Your task to perform on an android device: I am at Delhi Airport, and I am going to Agra to see my favorite destination, Taj Mahal, by train from New Delhi railway station. Search for bus schedules from Indira Gandhi International Airport to New Delhi Railway Station Gate 1 using the Moovit app.
Image 0: 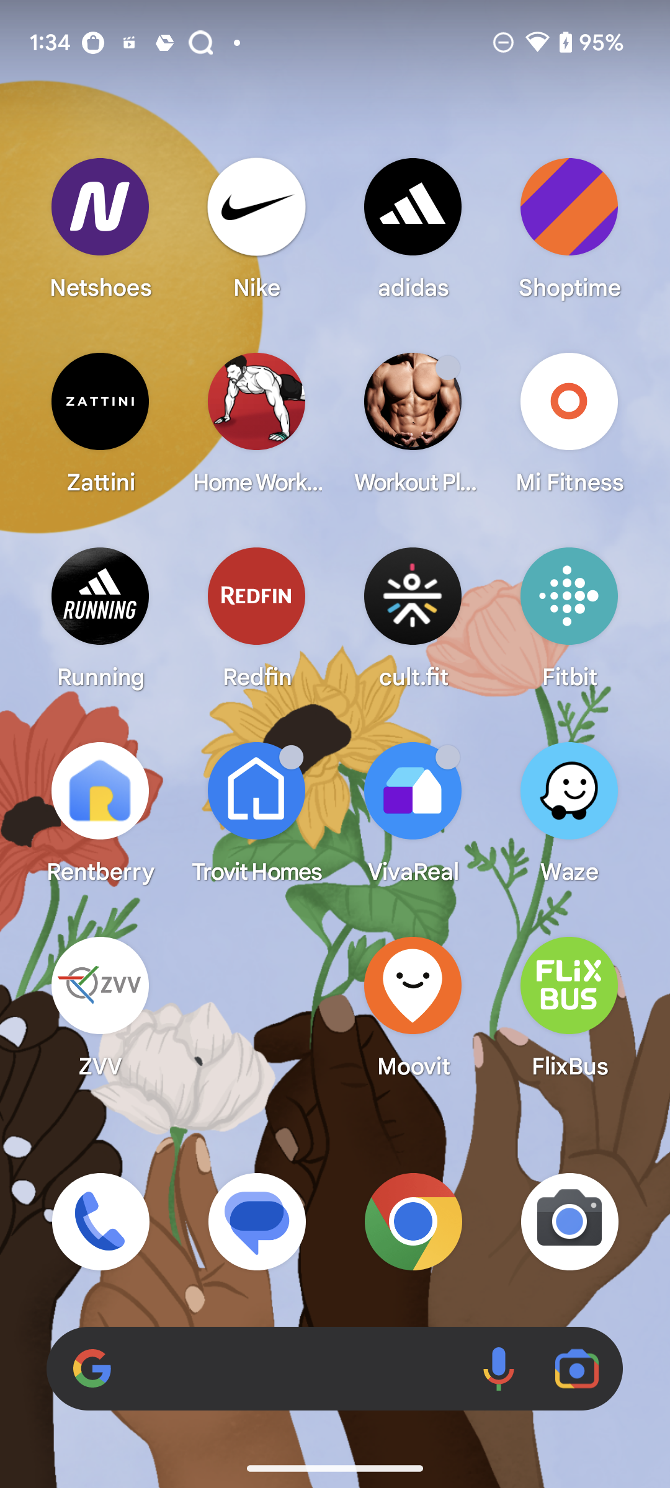
Open Moovit App
Step 0: open app "Moovit"
Image 1: 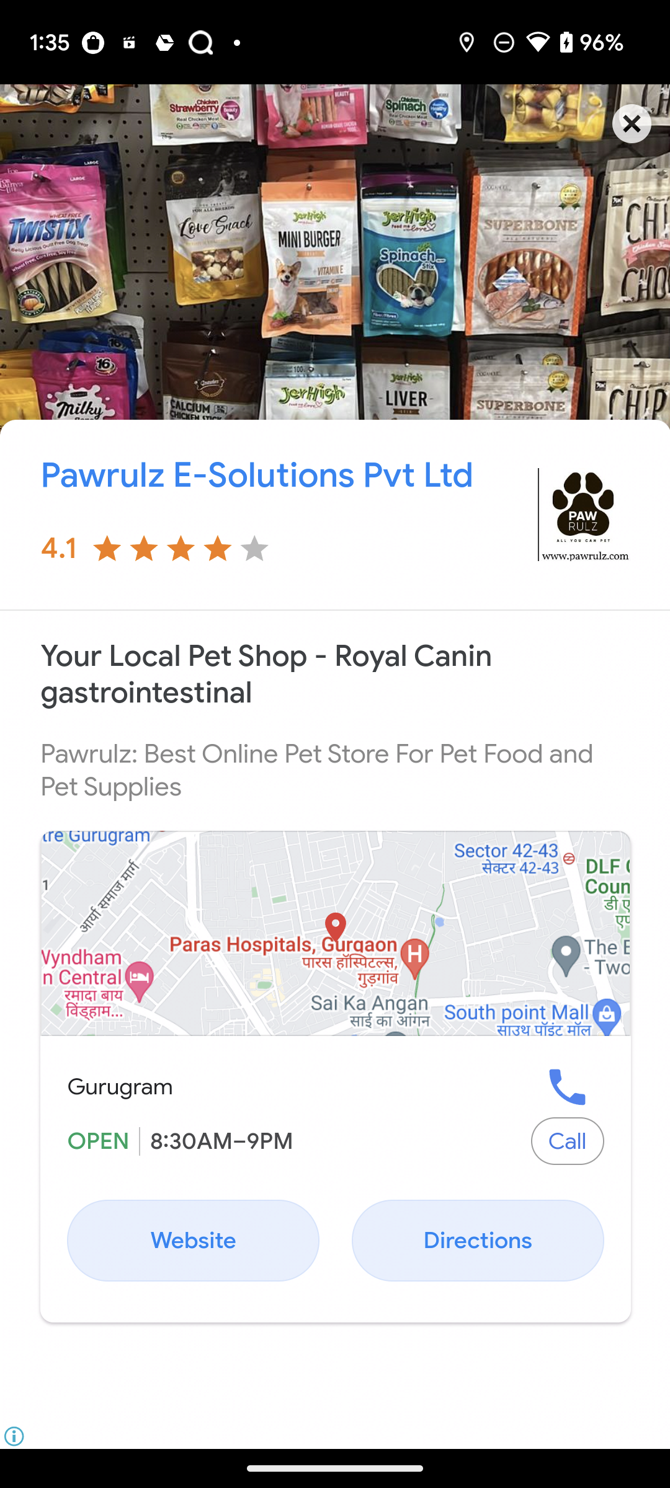
Click on the cross icon at the top right corner of the screen
Step 1: click (630, 127)
Image 2: 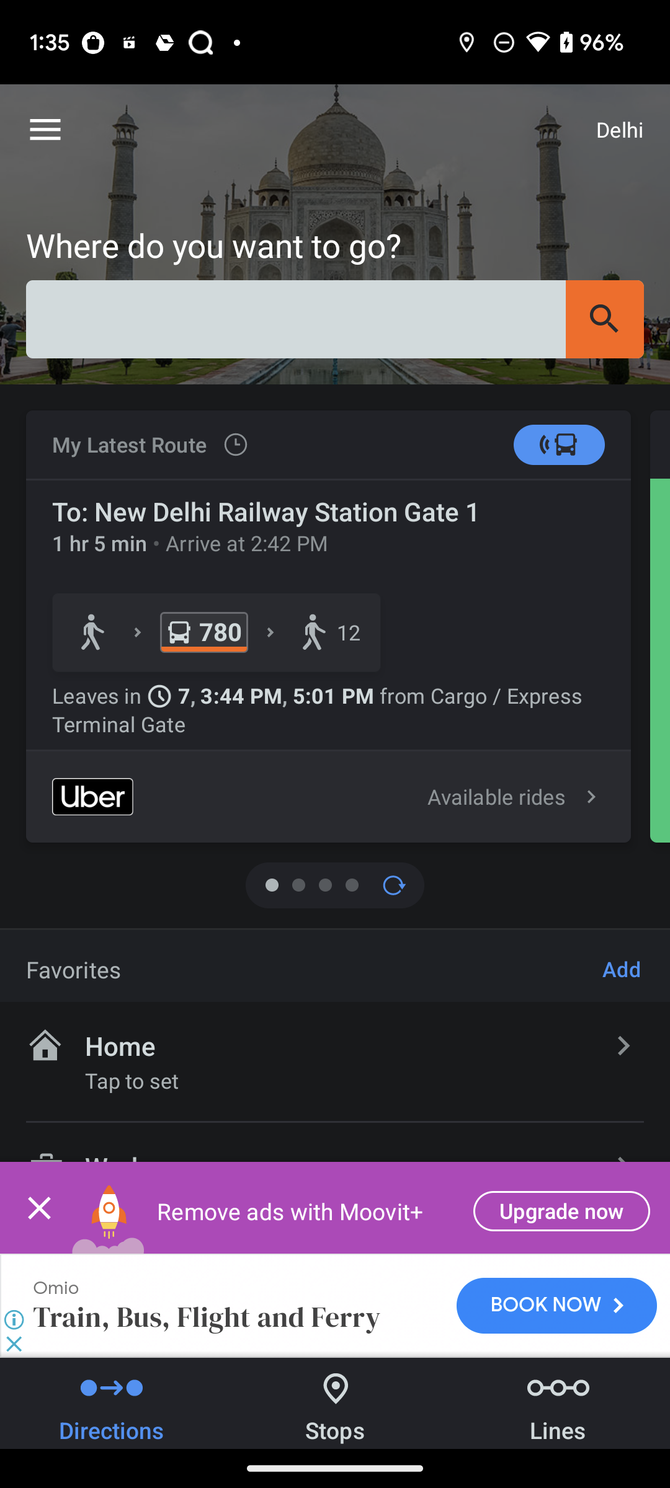
Click on the search bar
Step 2: click (335, 319)
Image 3: 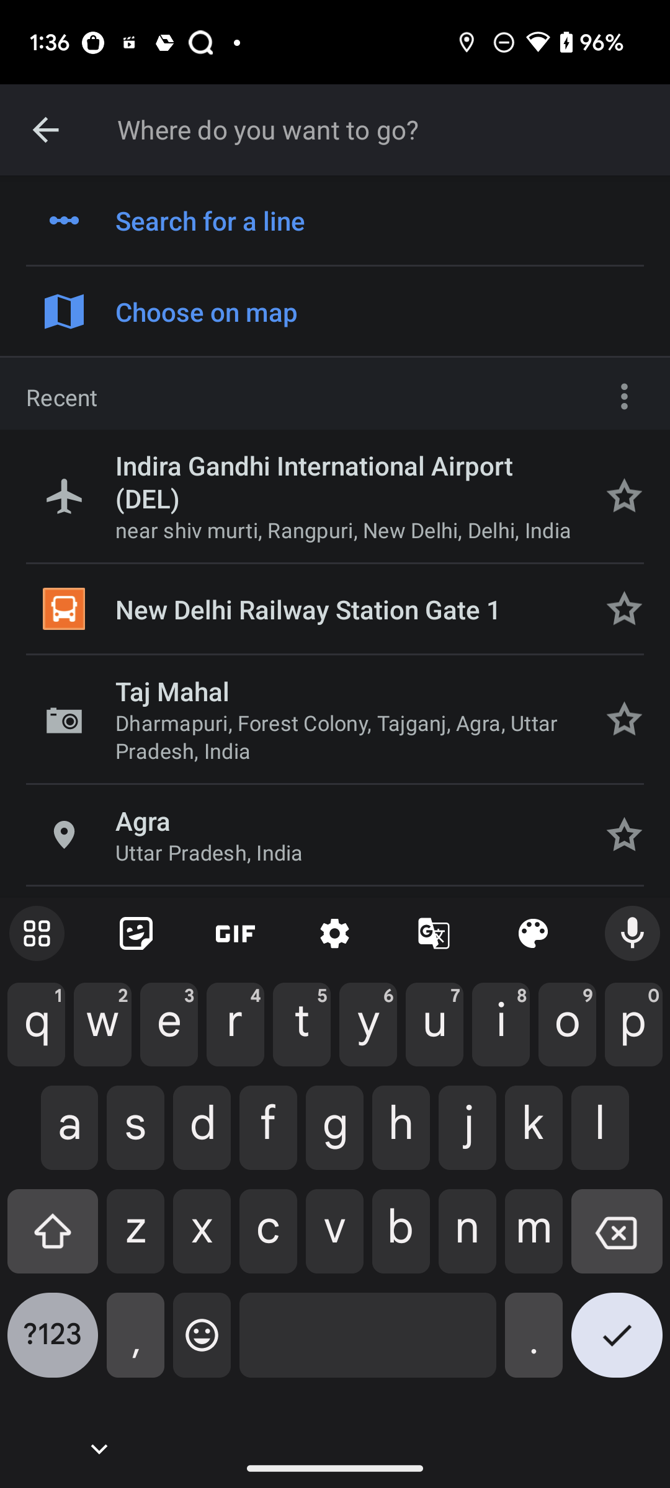
search for New Delhi Railway Station Gate 1
Step 3: type "New Delhi Railway Station Gate 1"
Image 4: 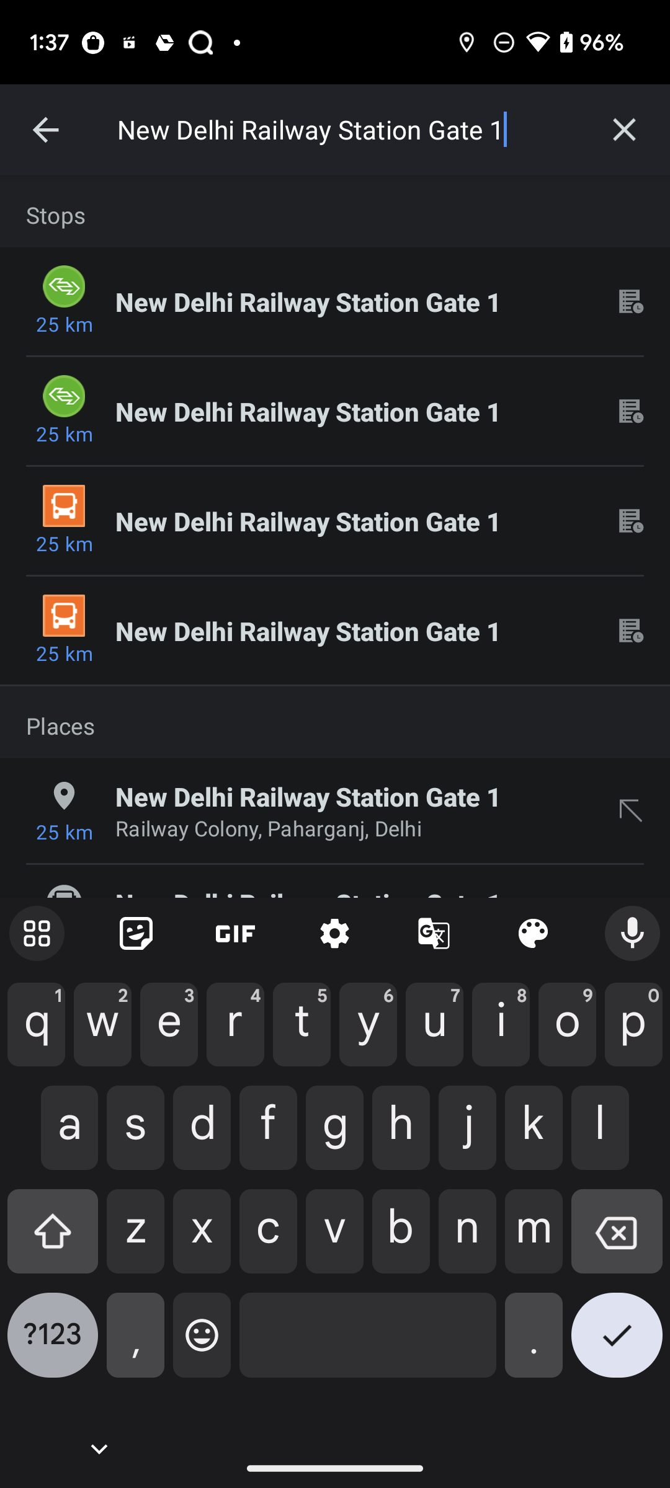
Click on the third suggested result
Step 4: click (353, 521)
Image 5: 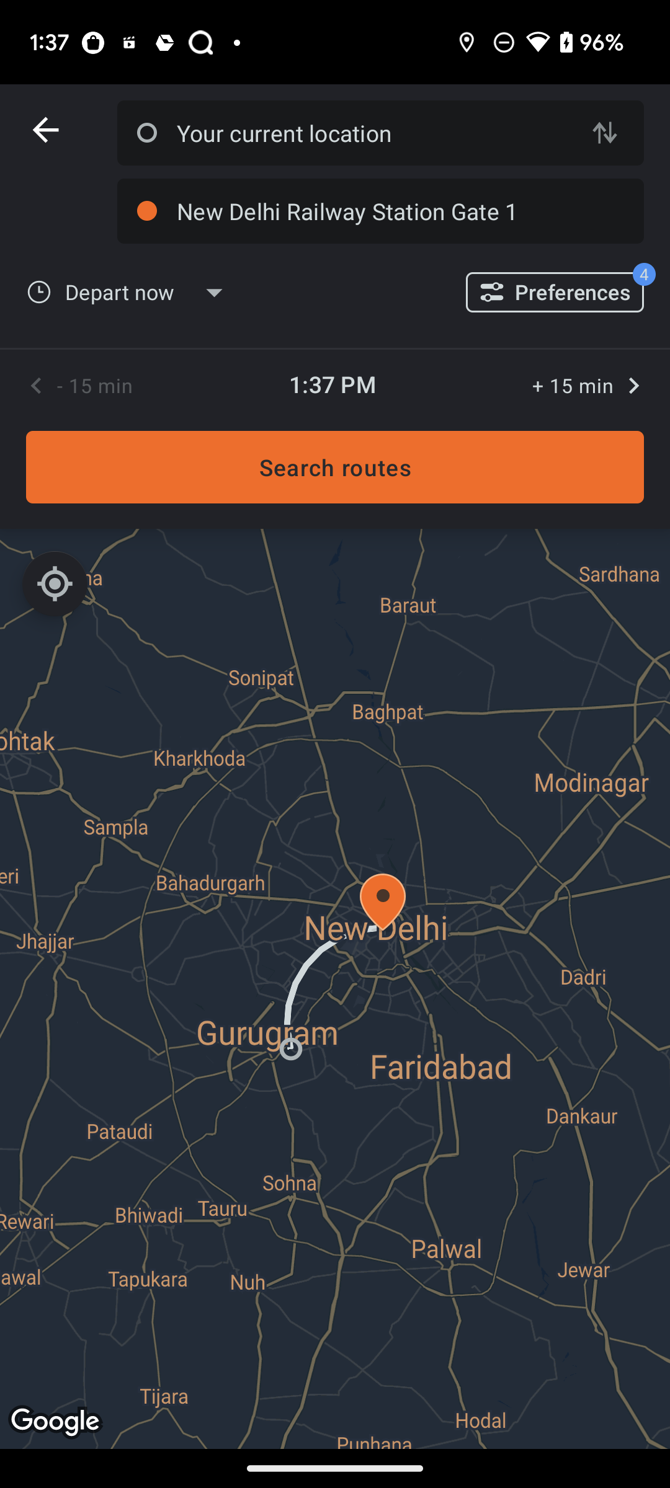
Click on Current location
Step 5: click (371, 133)
Image 6: 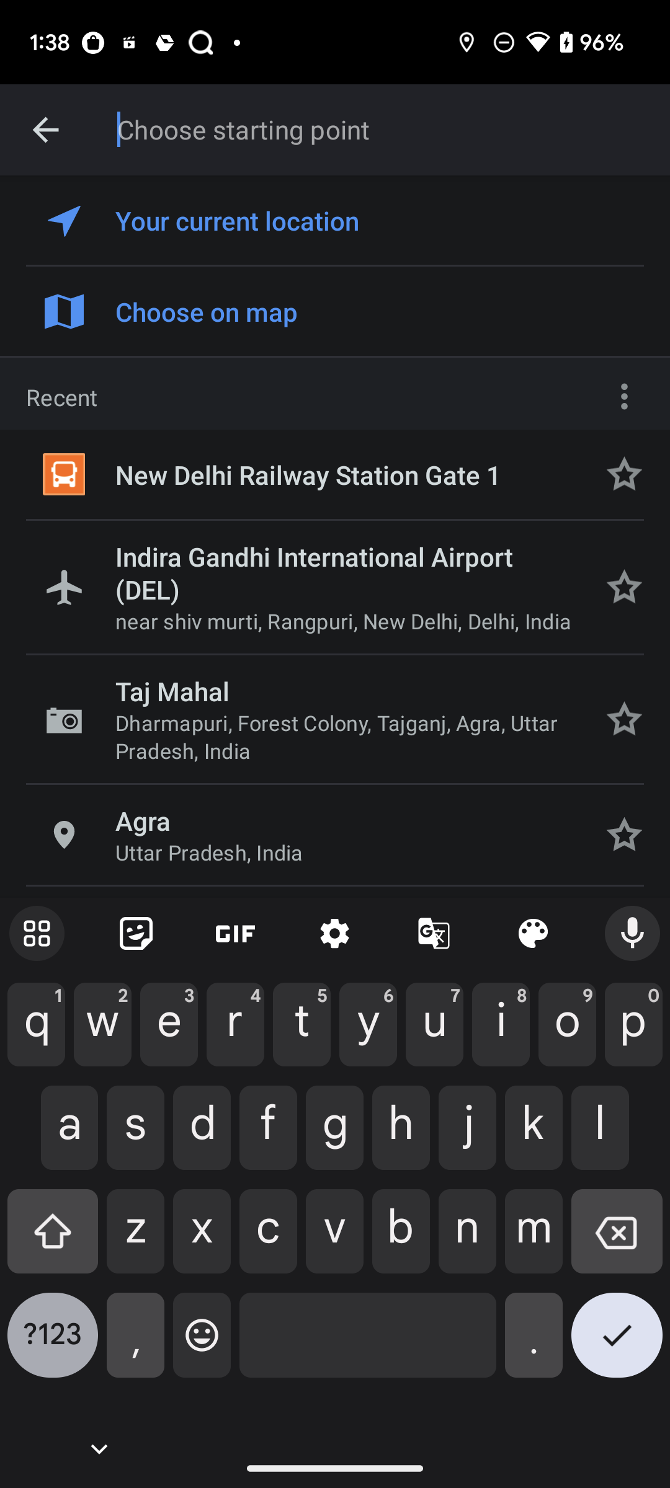
search for Indira Gandhi International Airport to New Delhi
Step 6: type "Indira Gandhi International Airport to New Delhi"
Image 7: 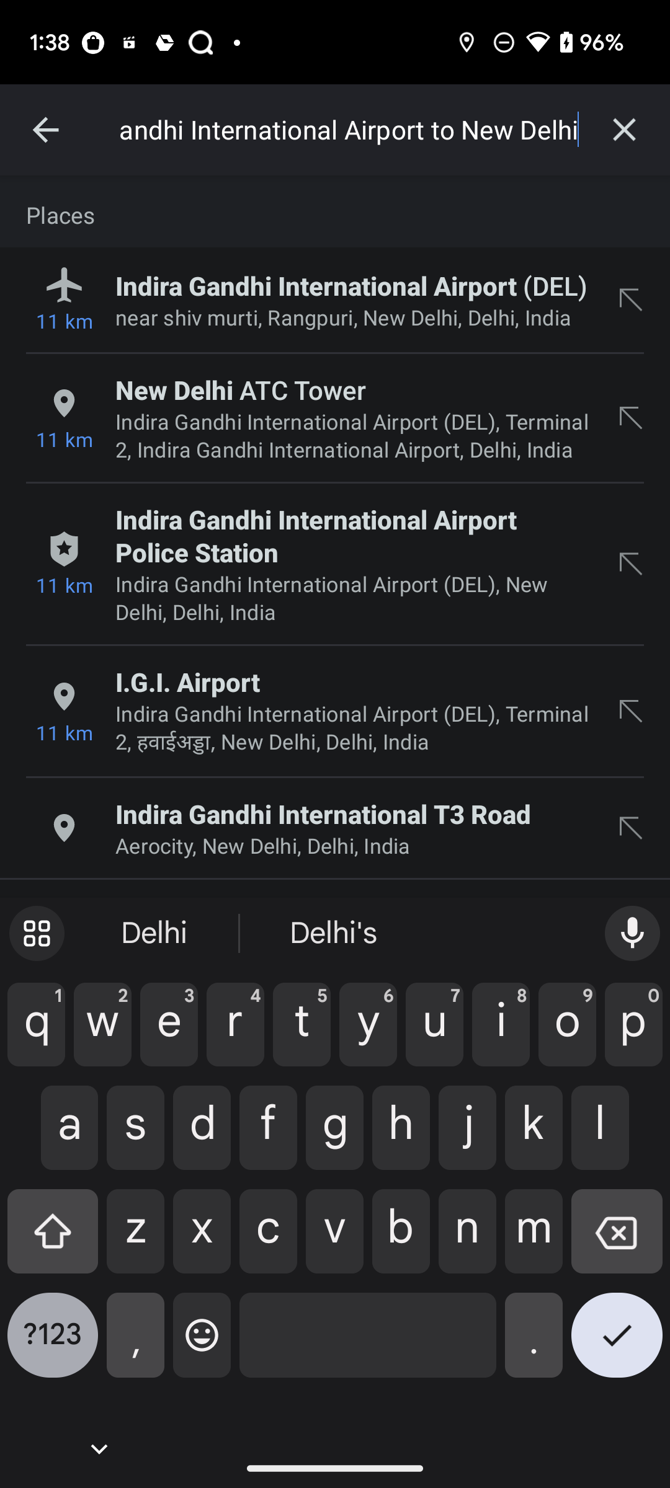
Click on the first search suggestion
Step 7: click (353, 285)
Image 8: 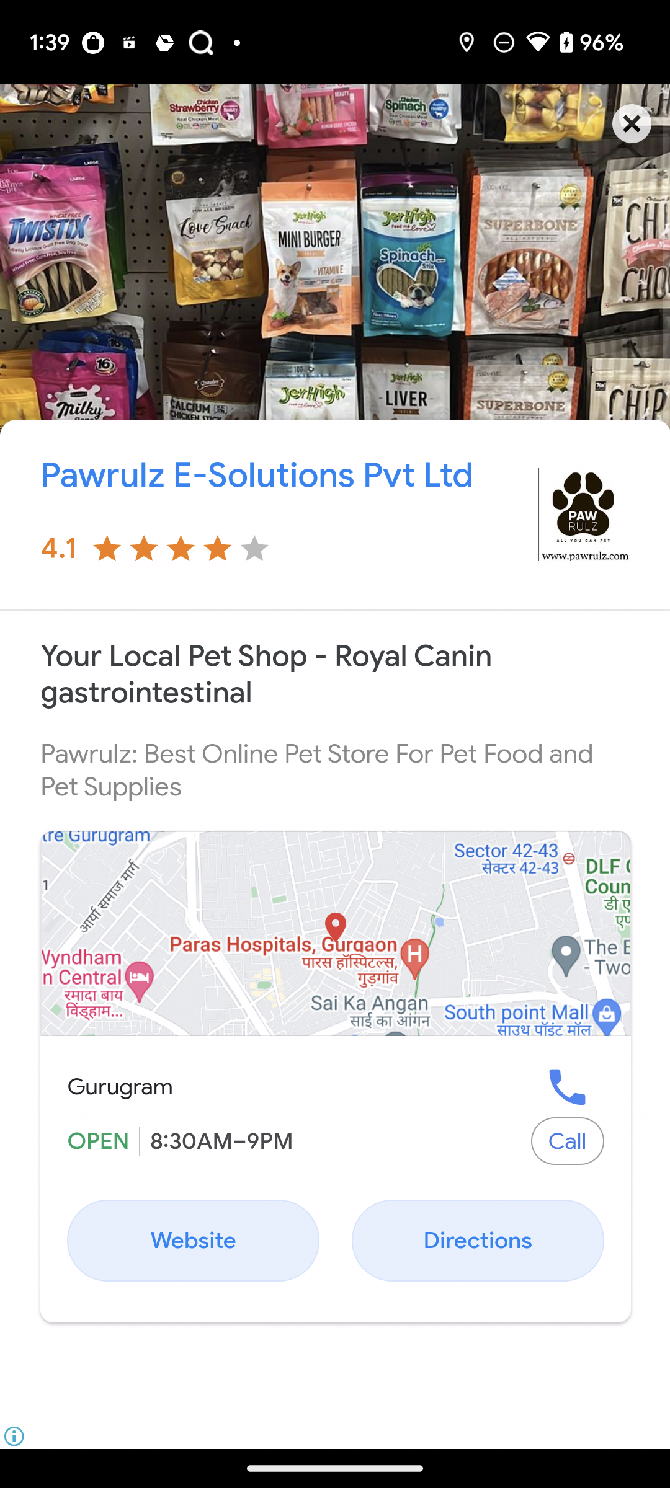
Click on the cross icon at the top right corner of the screen
Step 8: click (336, 260)
Image 9: 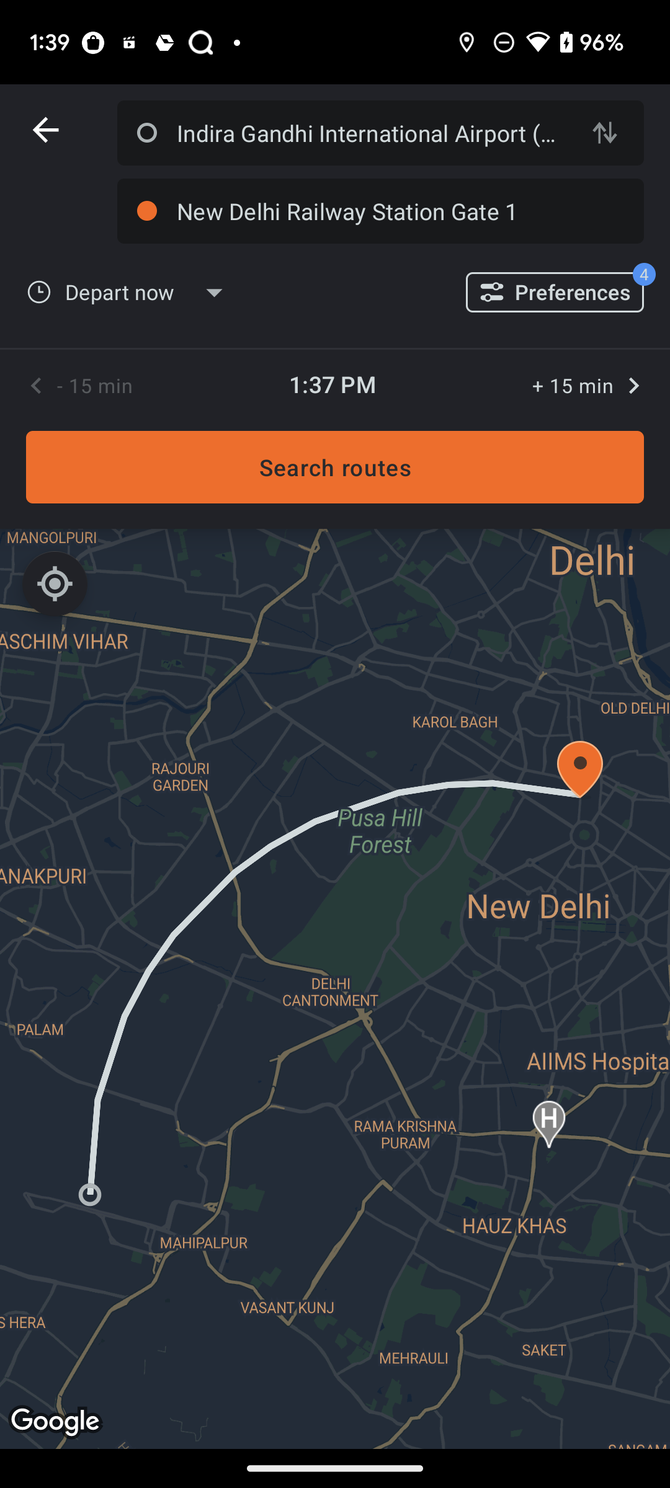
Click on search routes
Step 9: click (335, 467)